Your task to perform on an android device: After viewing the reviews and price comparison, the Levi's 511 Mens Slim jeans look good to buy, but I am in a little bit of a hurry to save the product in the Etsy app.
Image 0: 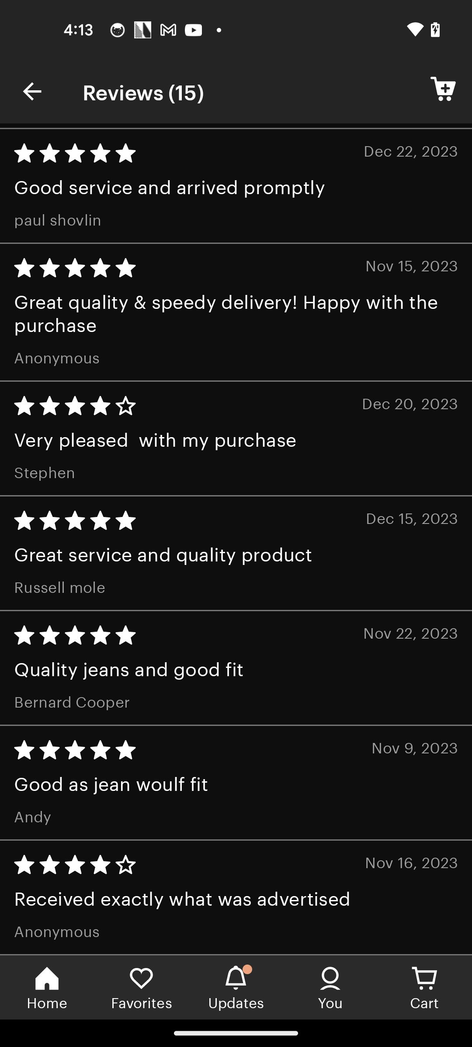
Get back to the previous page of the app
Step 0: press back button
Image 1: 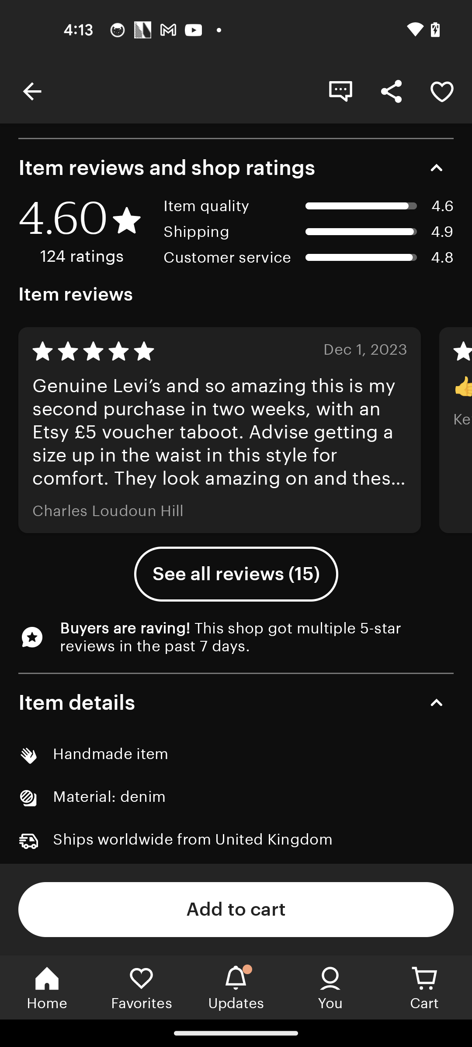
Click on the heart icon at the top right corner of the screen
Step 1: click (442, 92)
Image 2: 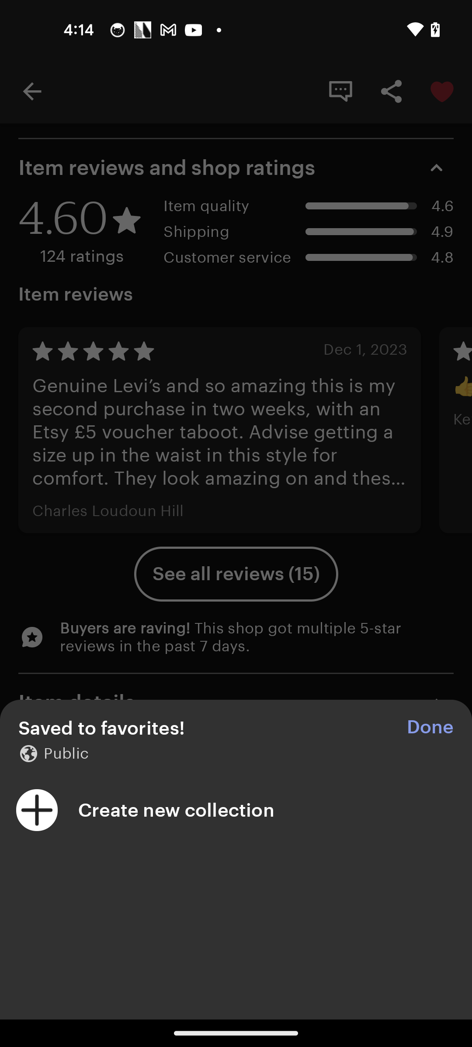
Click on the Done button
Step 2: click (430, 727)